Your task to perform on an android device: Browse for dolls in the Flipkart app.
Image 0: 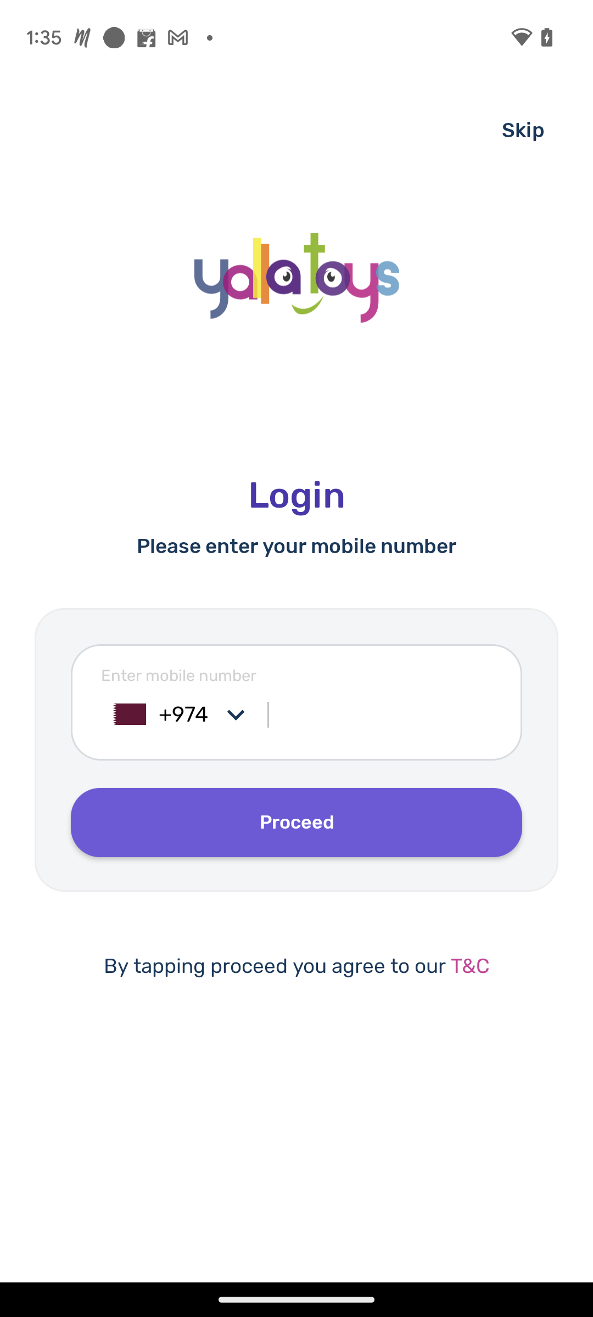
Open the Flipkart app.
Step 0: open app "Flipkart"
Image 1: 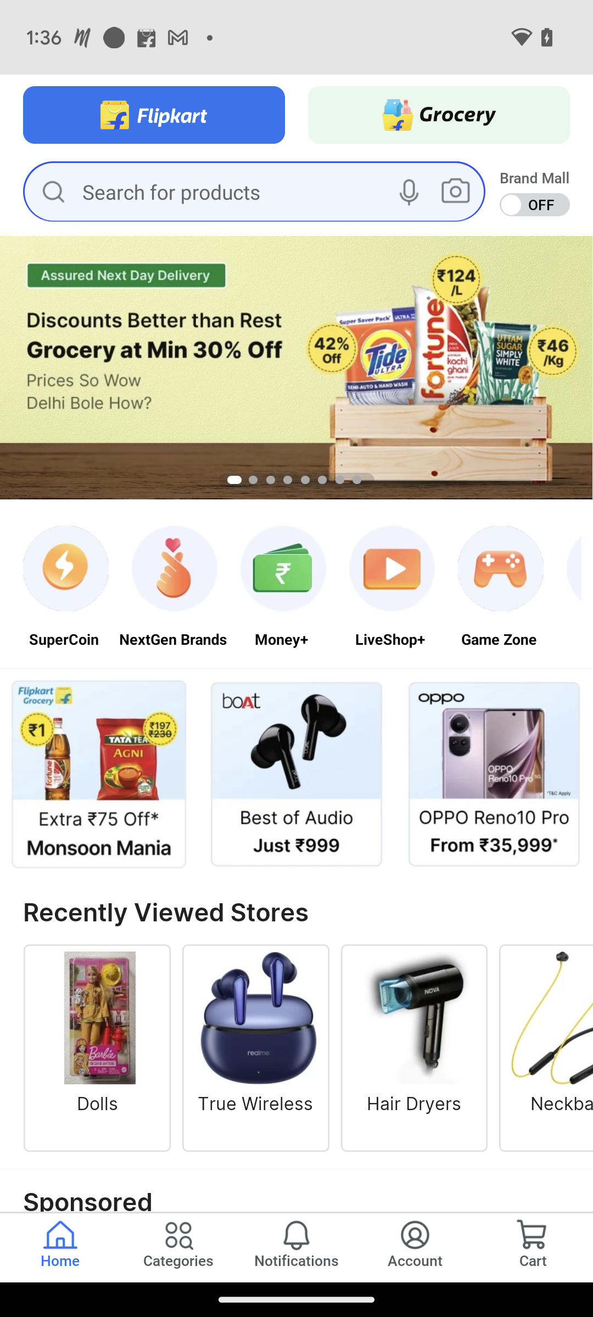
Click on the categories option presented on the second left side of the page.
Step 1: click (178, 1235)
Image 2: 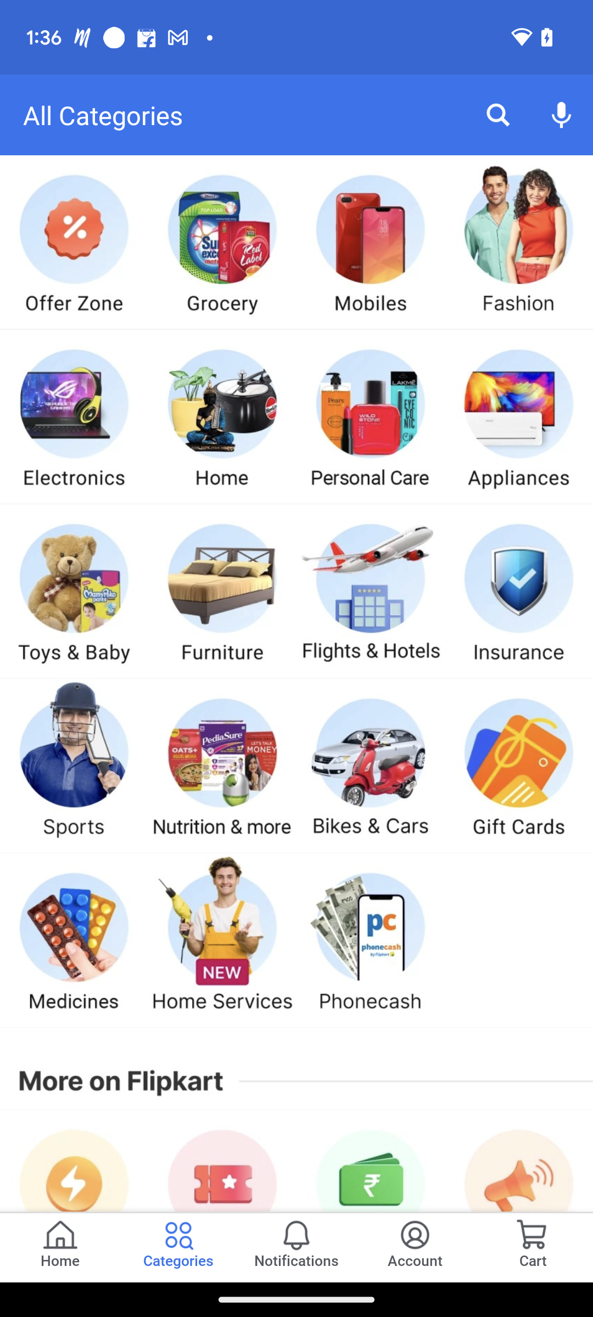
Click on the toys & games option. which is the first option in the third row from the left side.
Step 2: click (43, 549)
Image 3: 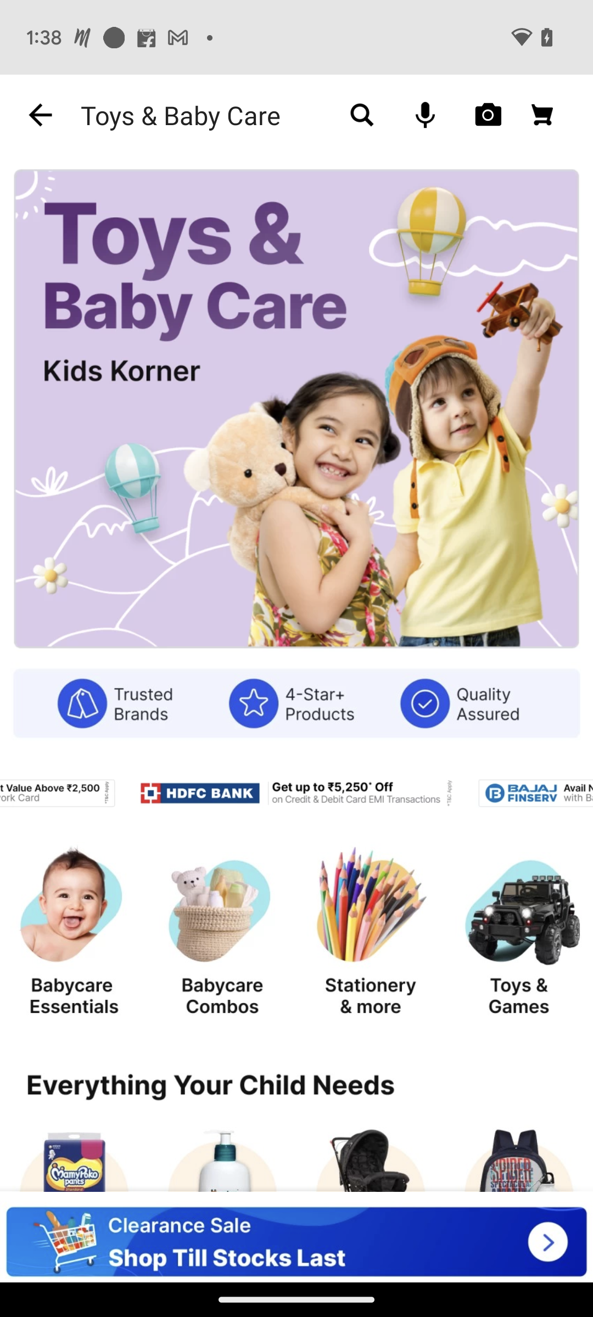
click on the toys& games option
Step 3: click (519, 940)
Image 4: 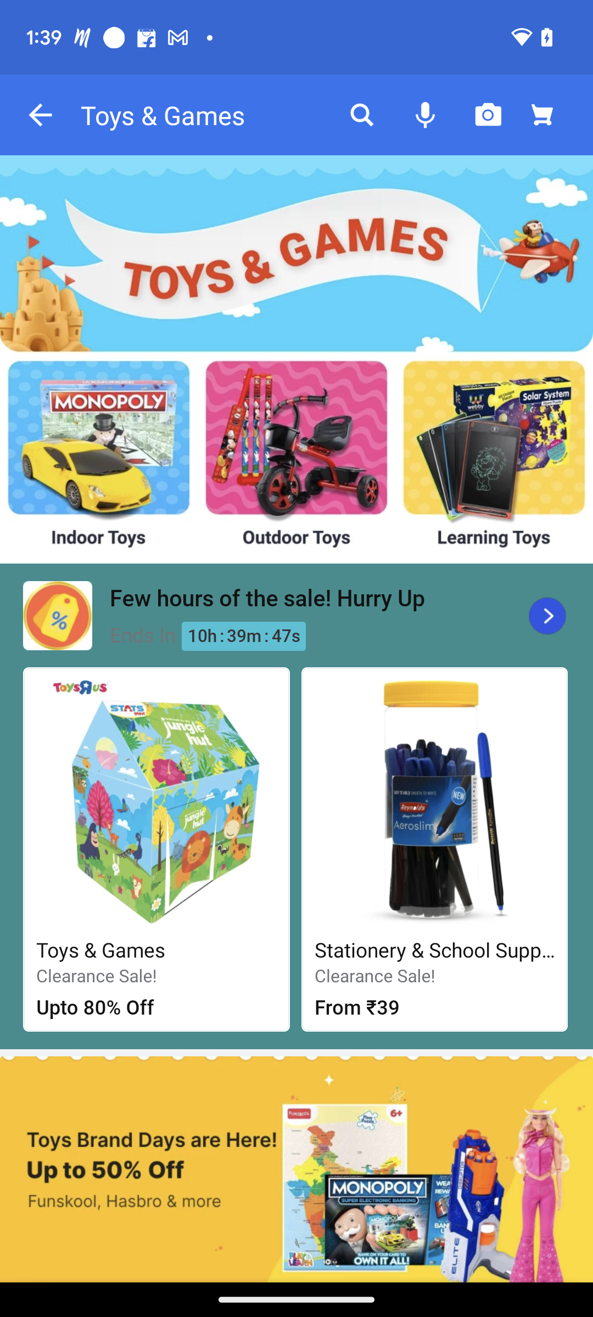
swipe down to look for dolls section
Step 4: scroll down
Image 5: 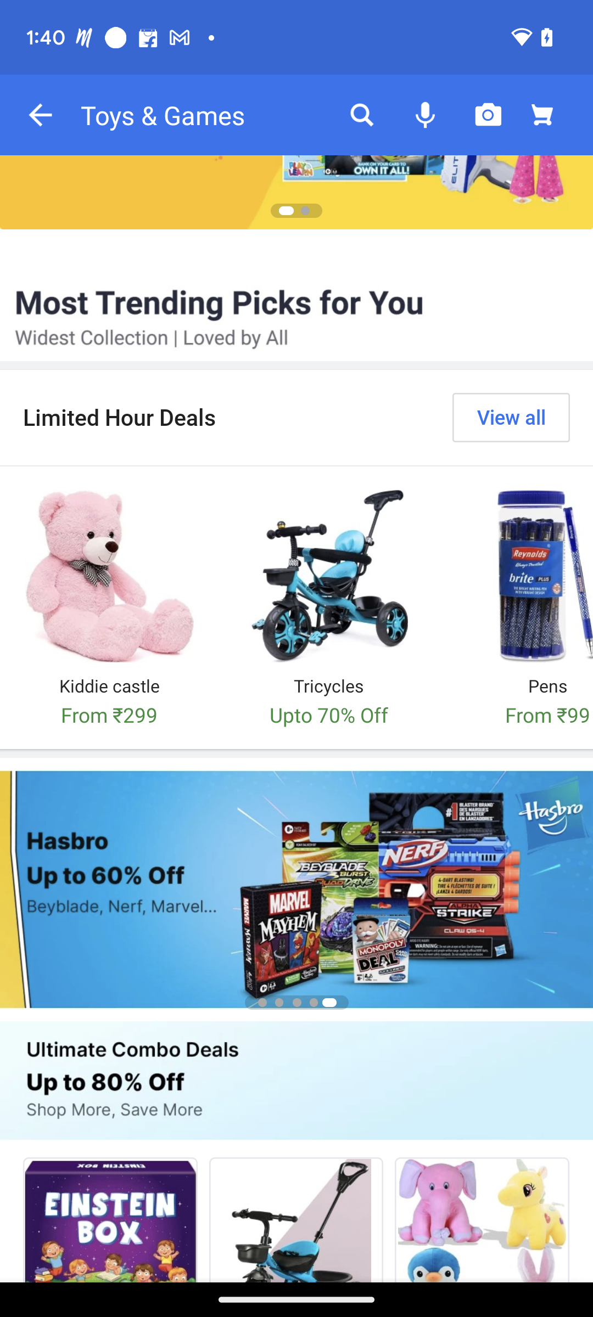
swipe down to look for dolls section
Step 5: scroll down
Image 6: 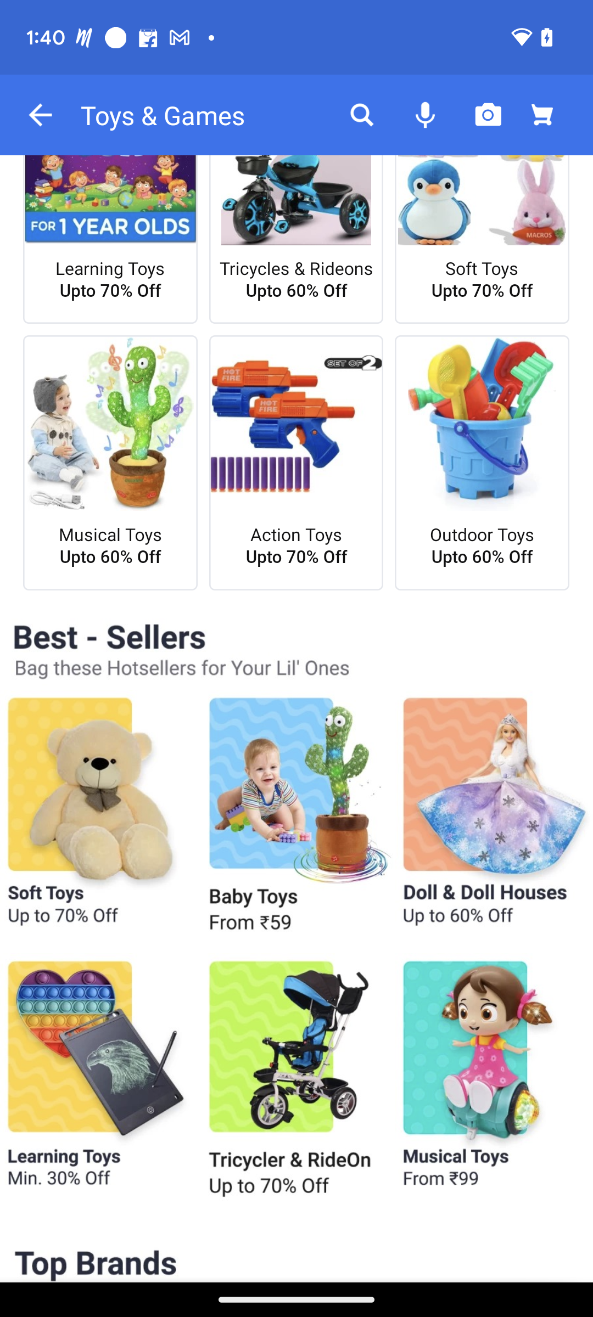
click on the doll &doll houses option presented on the right side 
Step 6: click (494, 821)
Image 7: 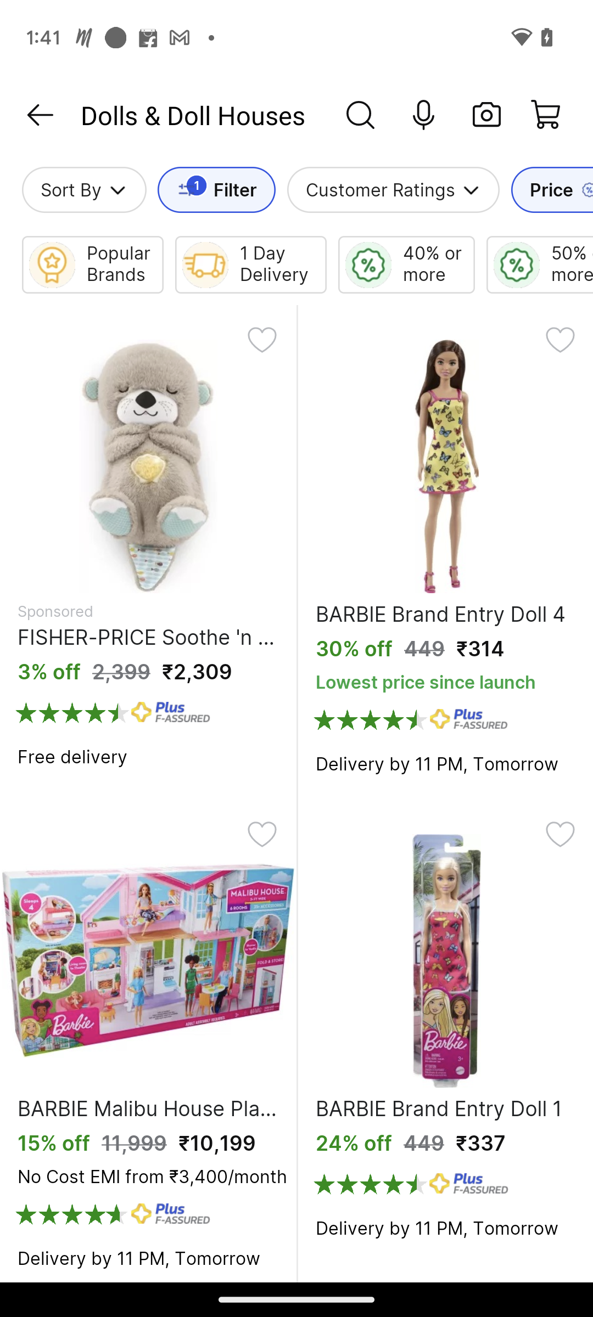
Click on the second option in the list to view its information.
Step 7: click (363, 513)
Image 9: 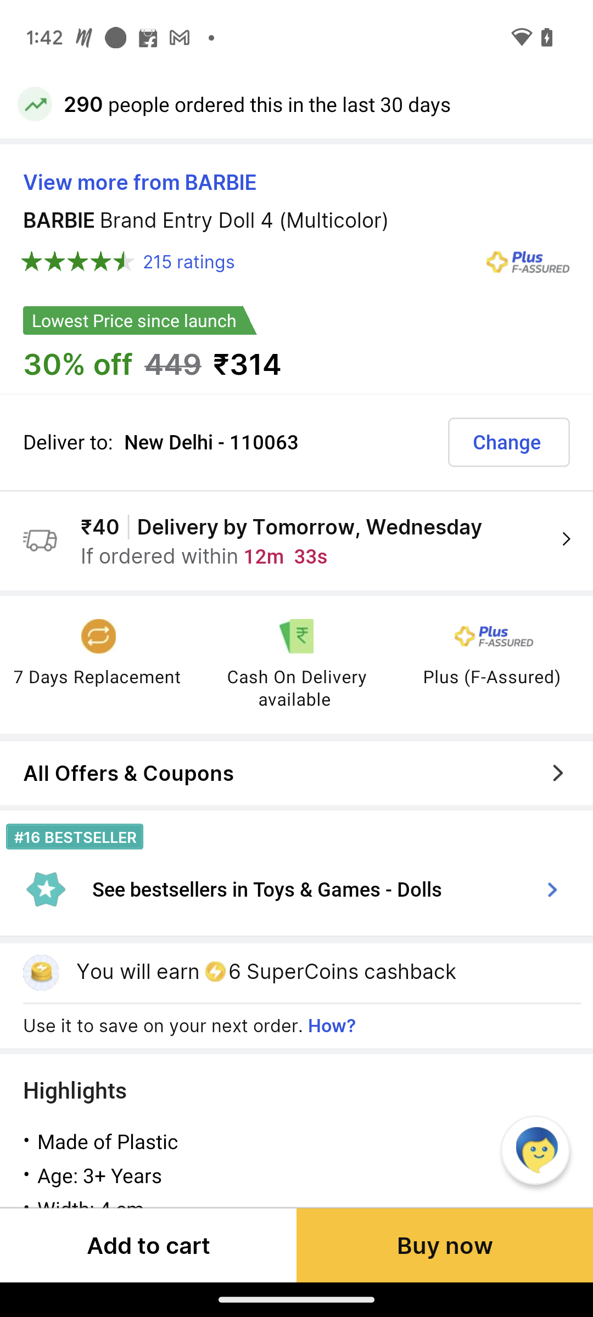
scroll down to read its information
Step 9: scroll down